Your task to perform on an android device: I want to add the first Video of the google photos to the second slide of the presentation
Image 0: 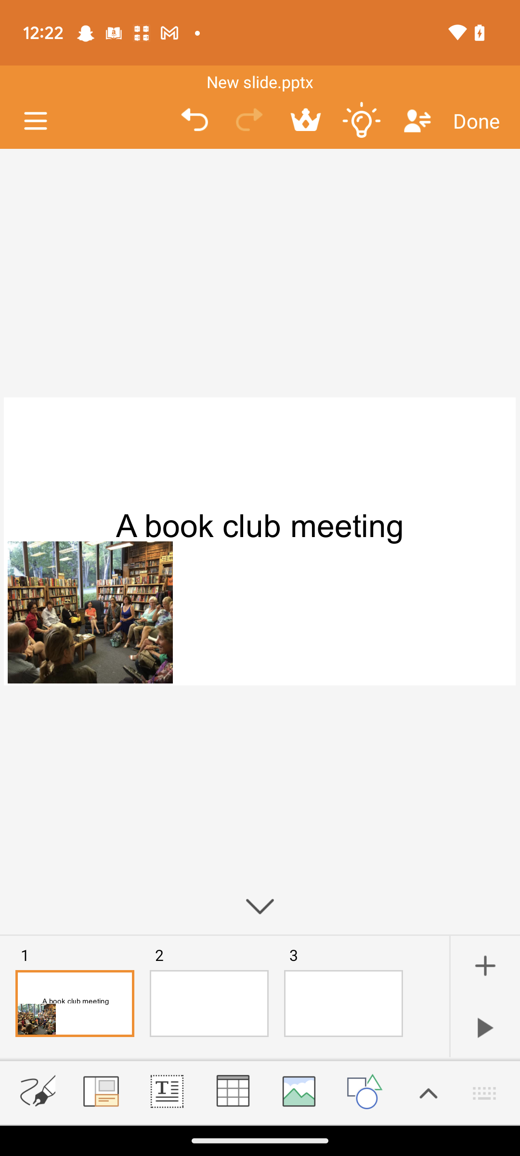
Click on the second slide
Step 0: click (209, 1003)
Image 1: 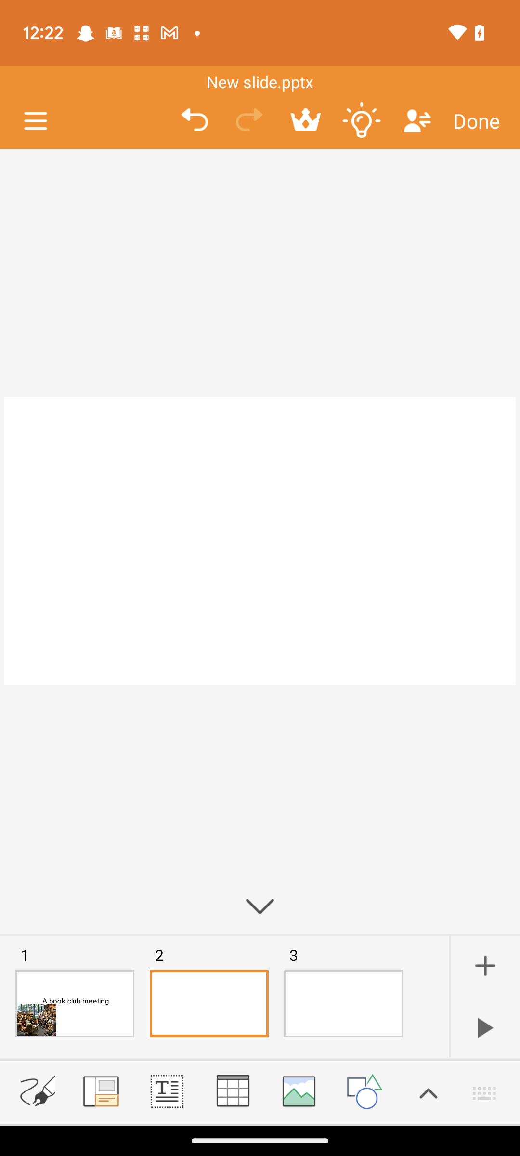
Click on the image icon
Step 1: click (297, 1090)
Image 2: 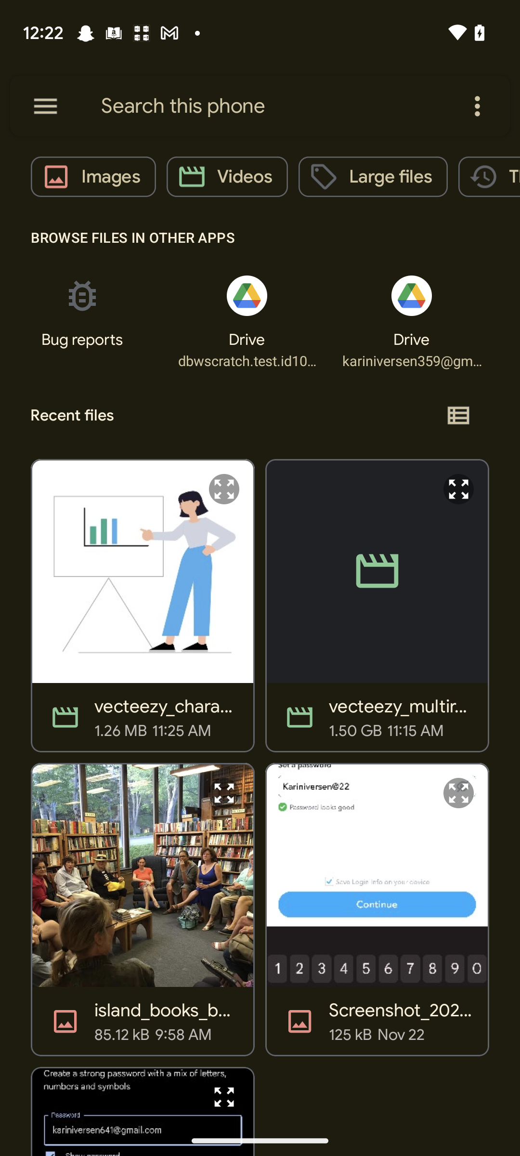
Click on the first video
Step 2: click (121, 564)
Image 3: 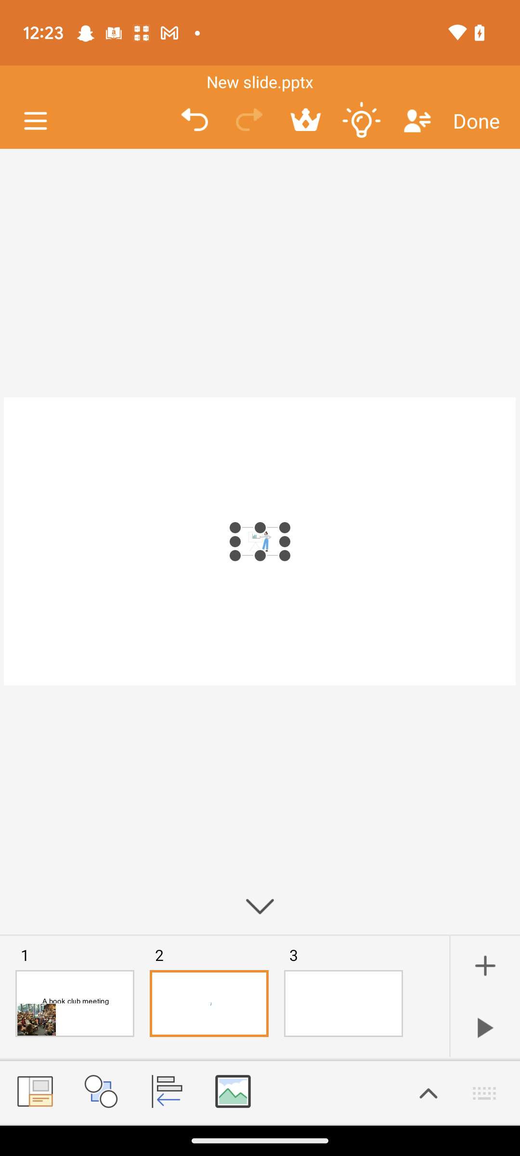
Click on the first video
Step 3: wait